Your task to perform on an android device: Move the mails from Vimeo to the Promotions folder in the Gmail app .
Image 0: 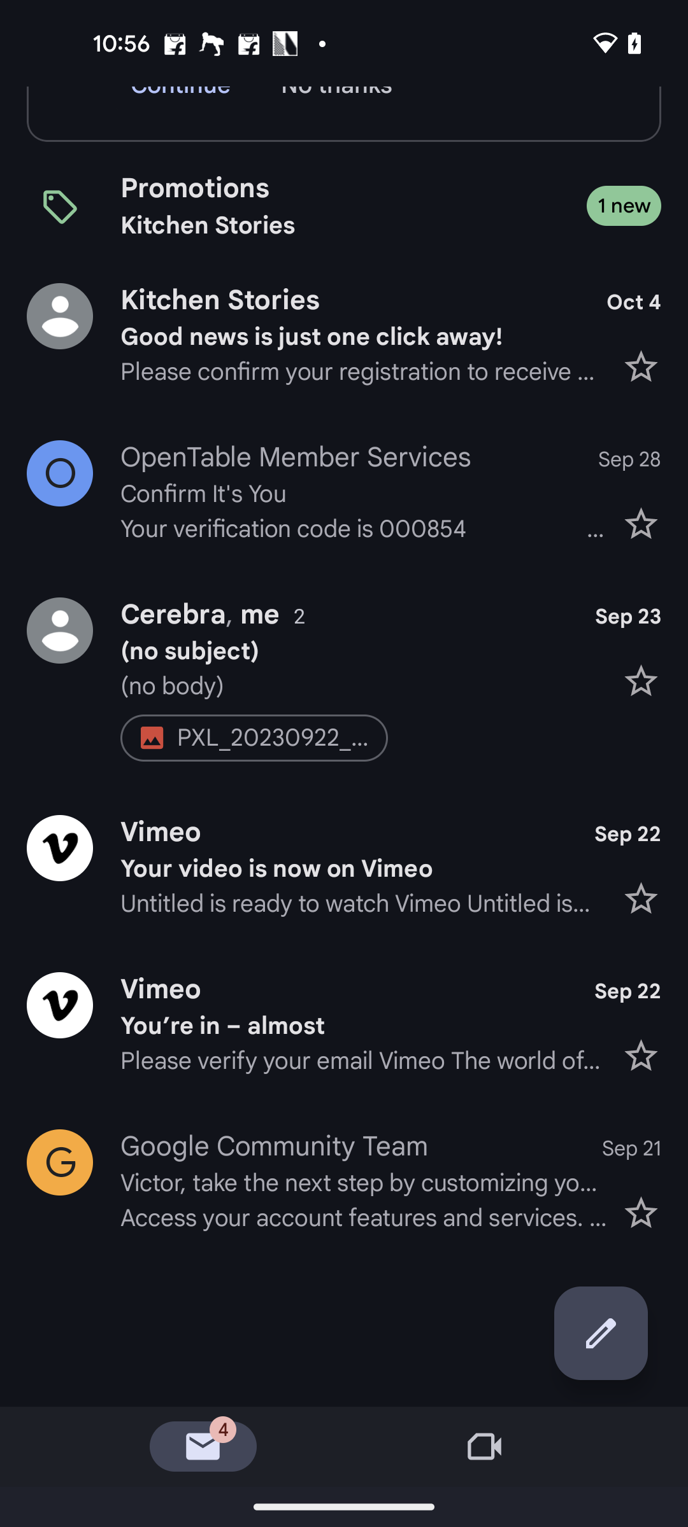
Click on the profile icon of the mails from vimeo
Step 0: click (344, 867)
Image 1: 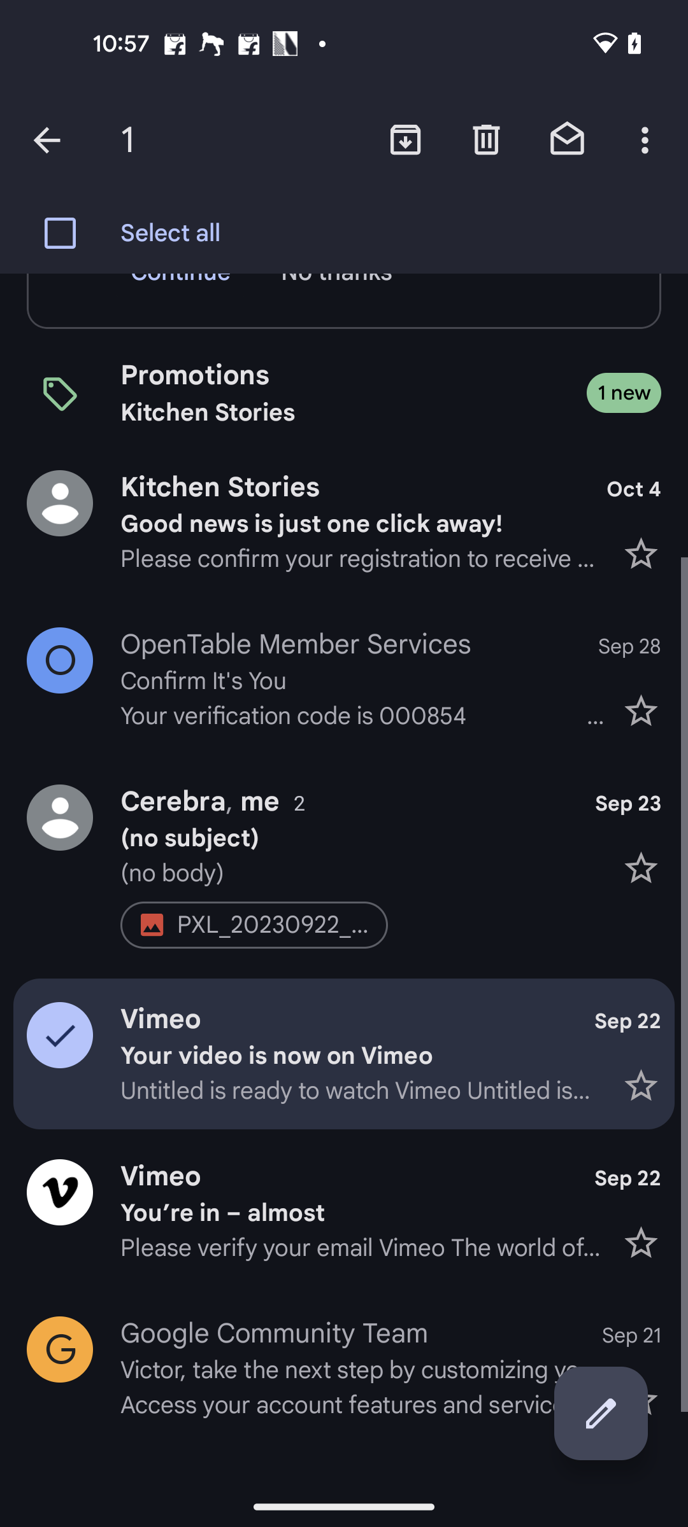
Click on the profile icon of the mails from vimeo
Step 1: click (344, 1211)
Image 2: 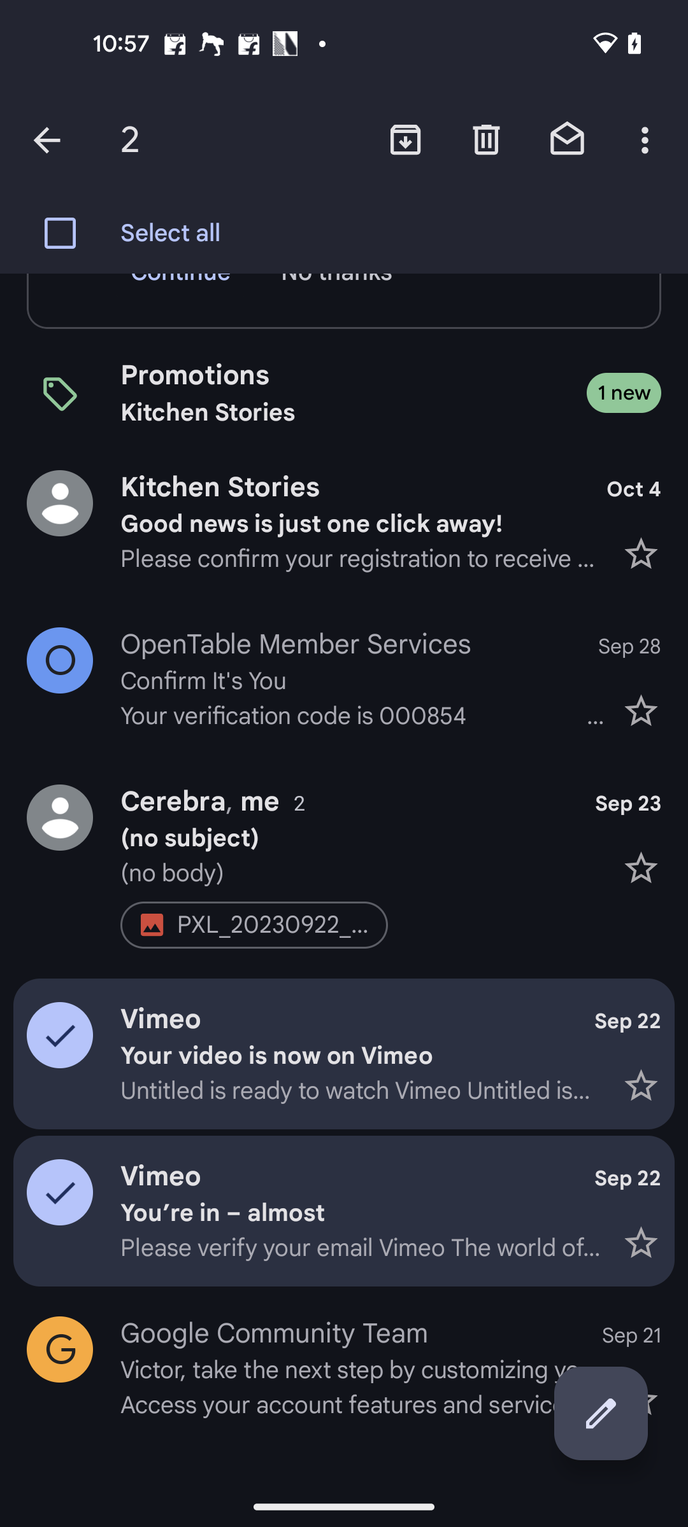
Click on the three dots more button at the top right corner of the screen
Step 2: click (647, 139)
Image 3: 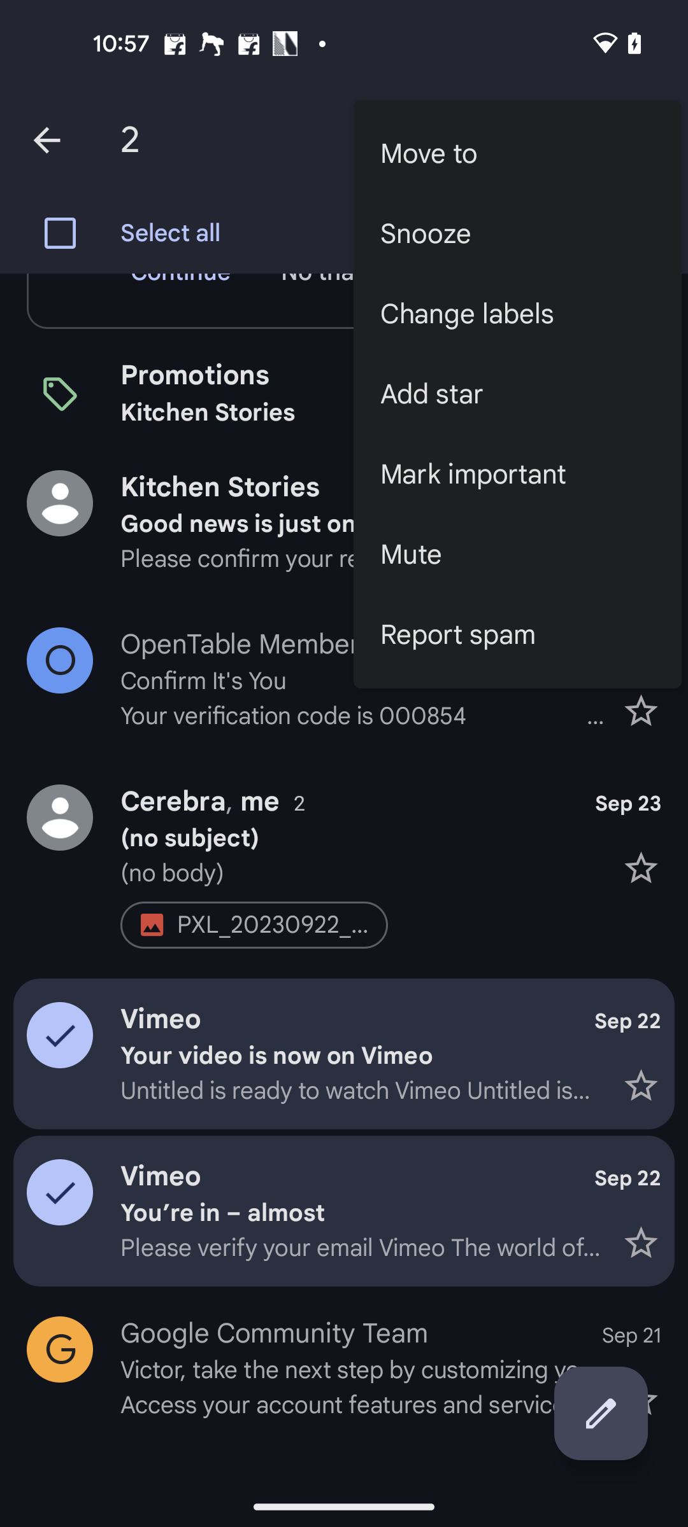
Click on the Move to option
Step 3: click (517, 154)
Image 4: 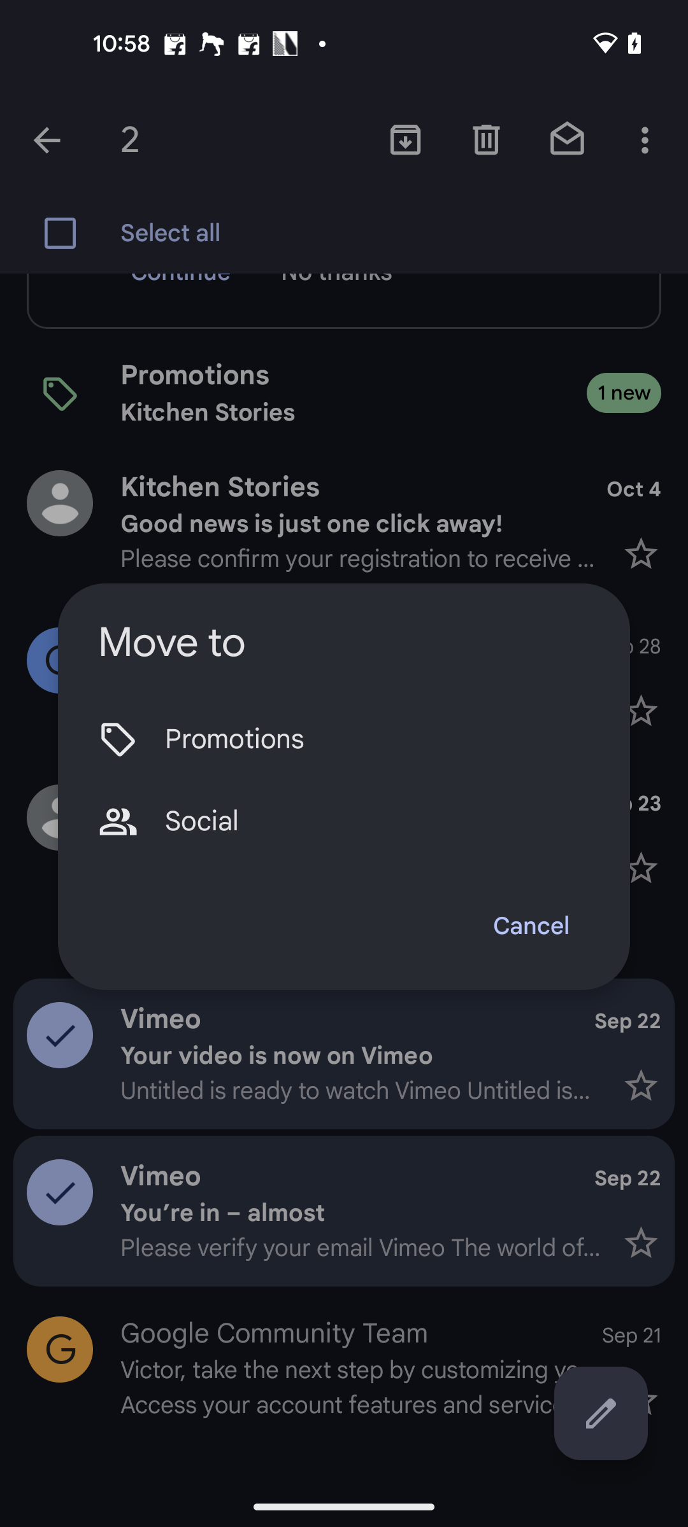
Select the promotions folder
Step 4: click (377, 739)